Your task to perform on an android device: Save the recording of my child's online class for future reference with the smart voice recorder app.
Image 0: 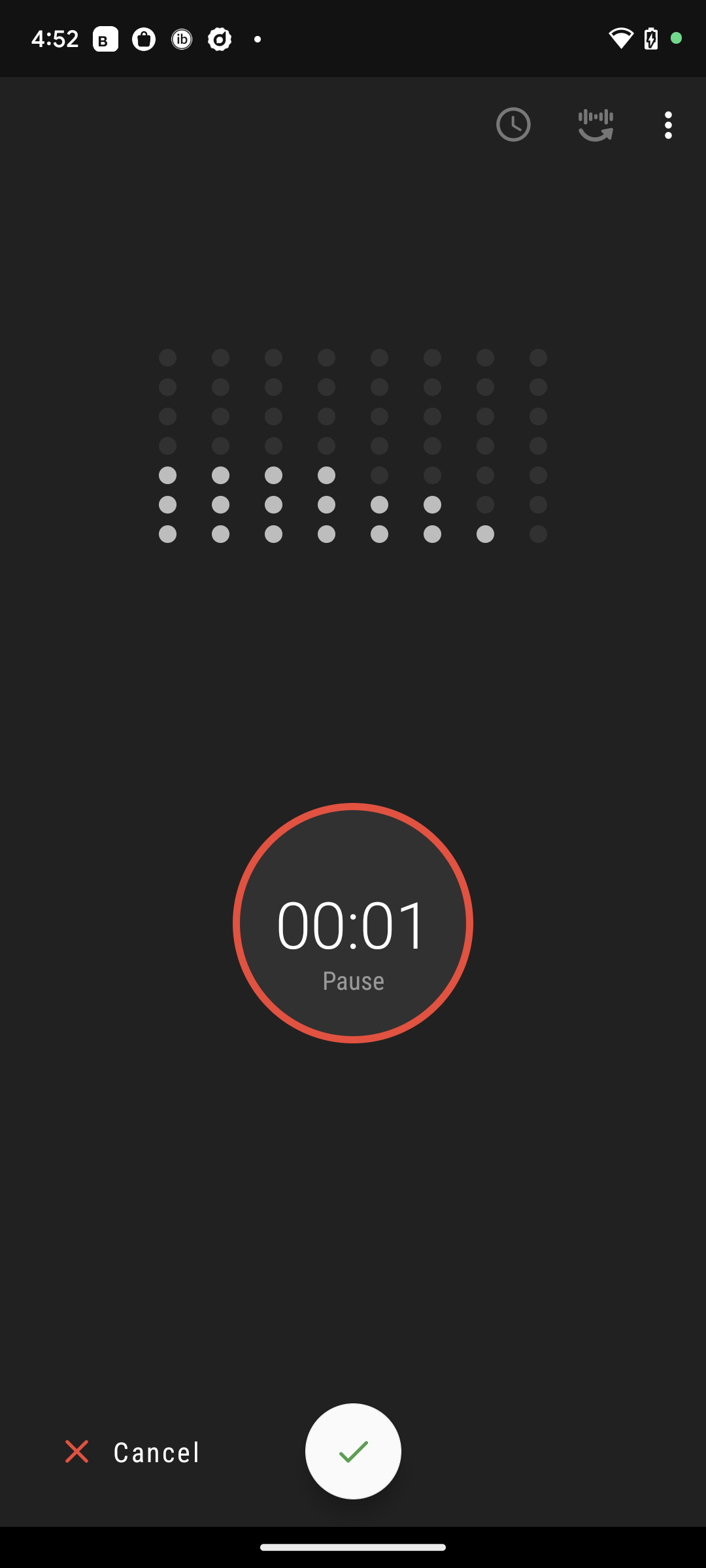
Click on the tick icon at the bottom of the screen.
Step 0: click (353, 1451)